Your task to perform on an android device: Contact customer support at Expedia and view How I Can "Book a Flight Using an Airline Credit?""
Image 0: 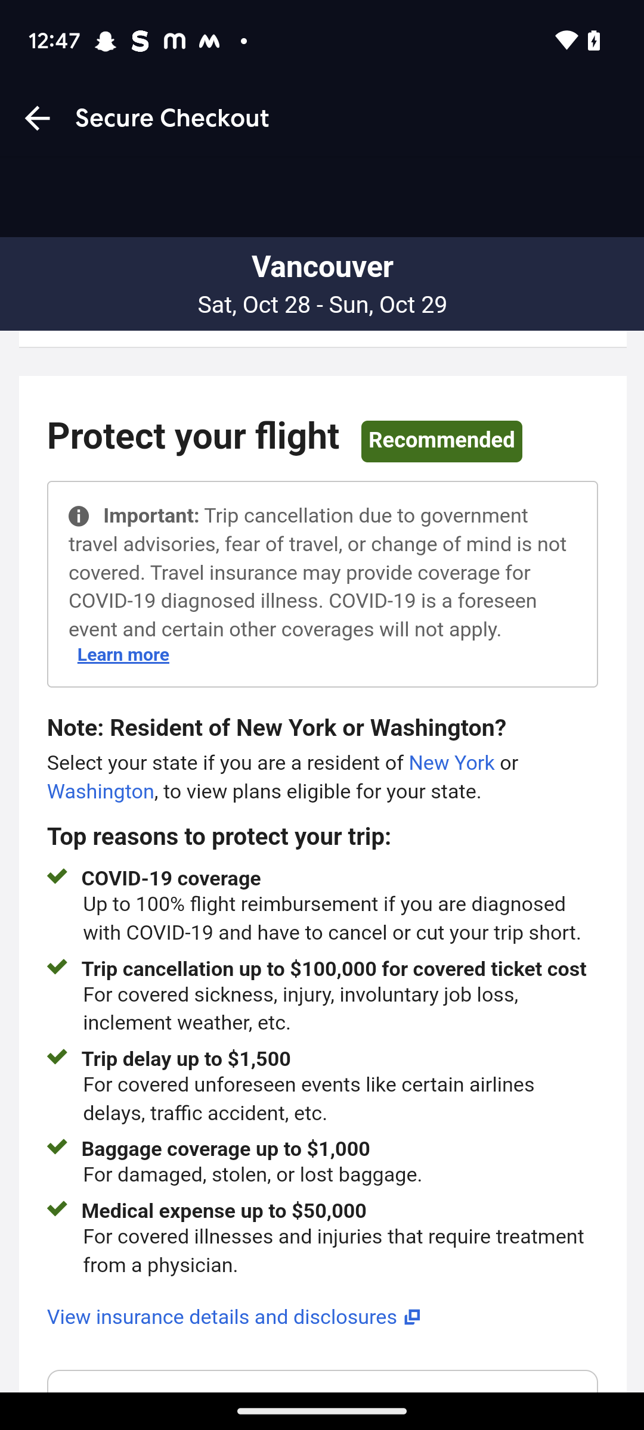
Go back to the previous page.
Step 0: press back button
Image 1: 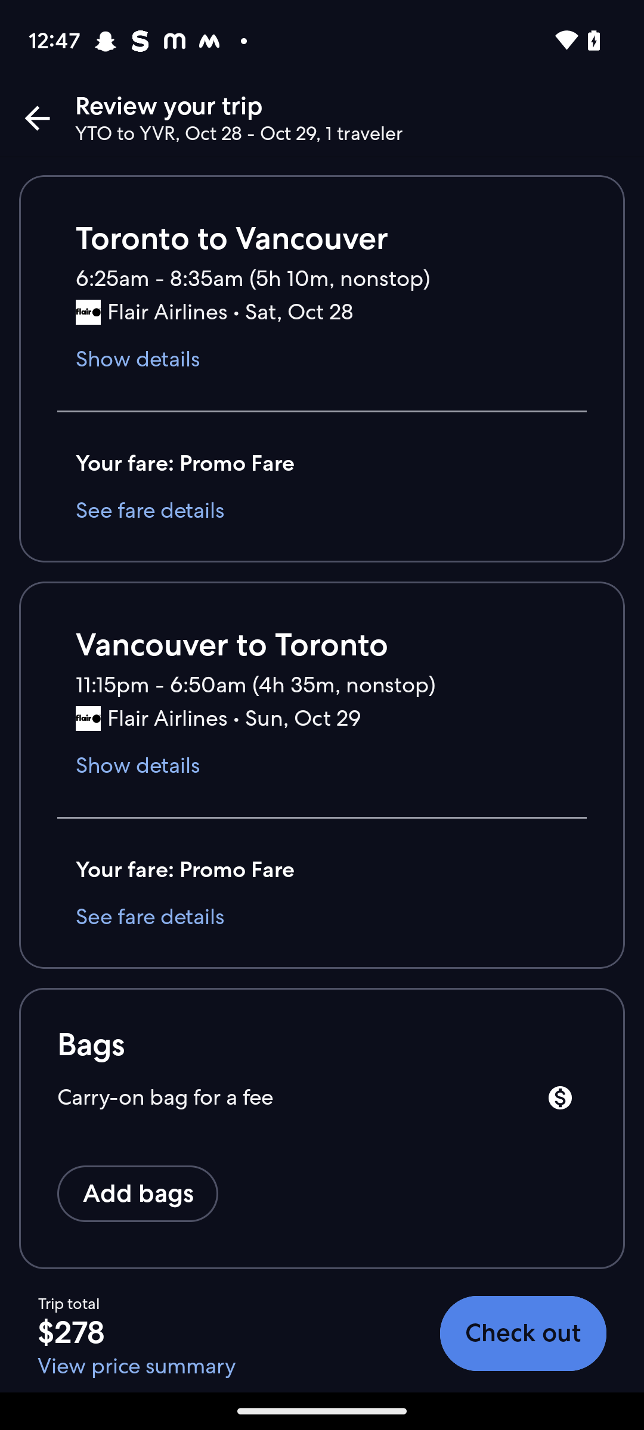
Go back to the previous page.
Step 1: press back button
Image 3: 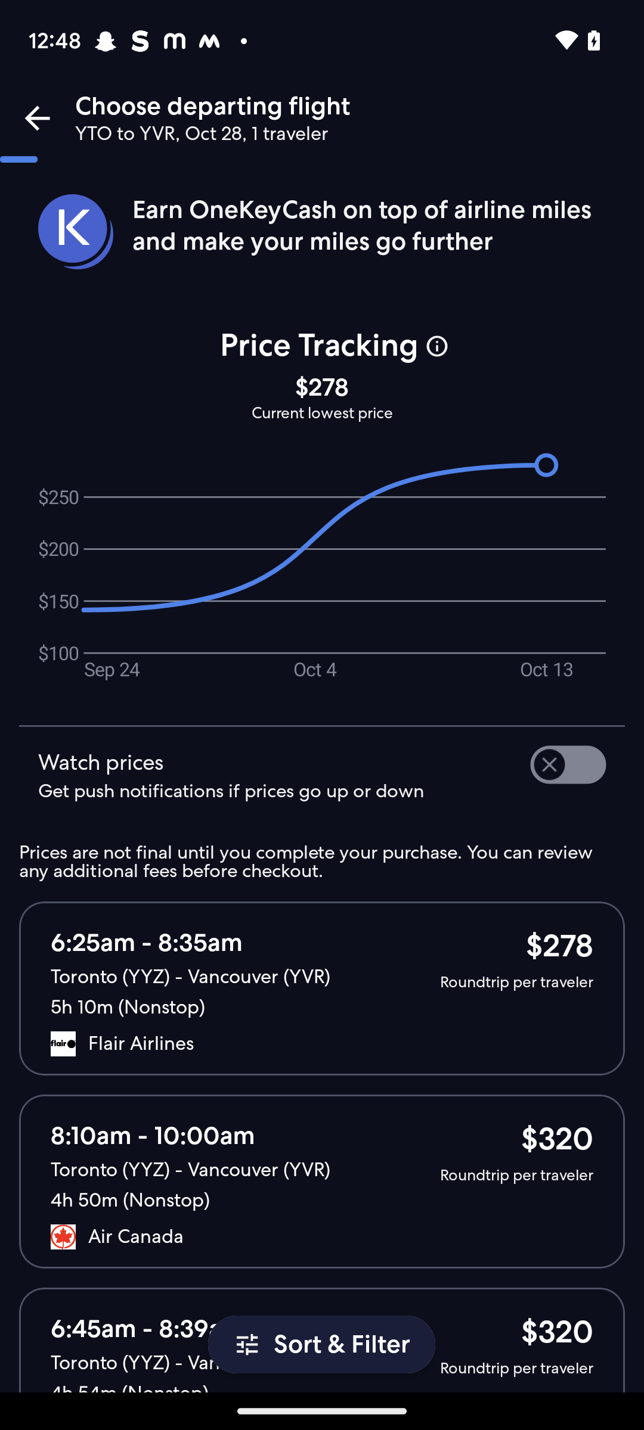
Go back to the previous page.
Step 3: press back button
Image 4: 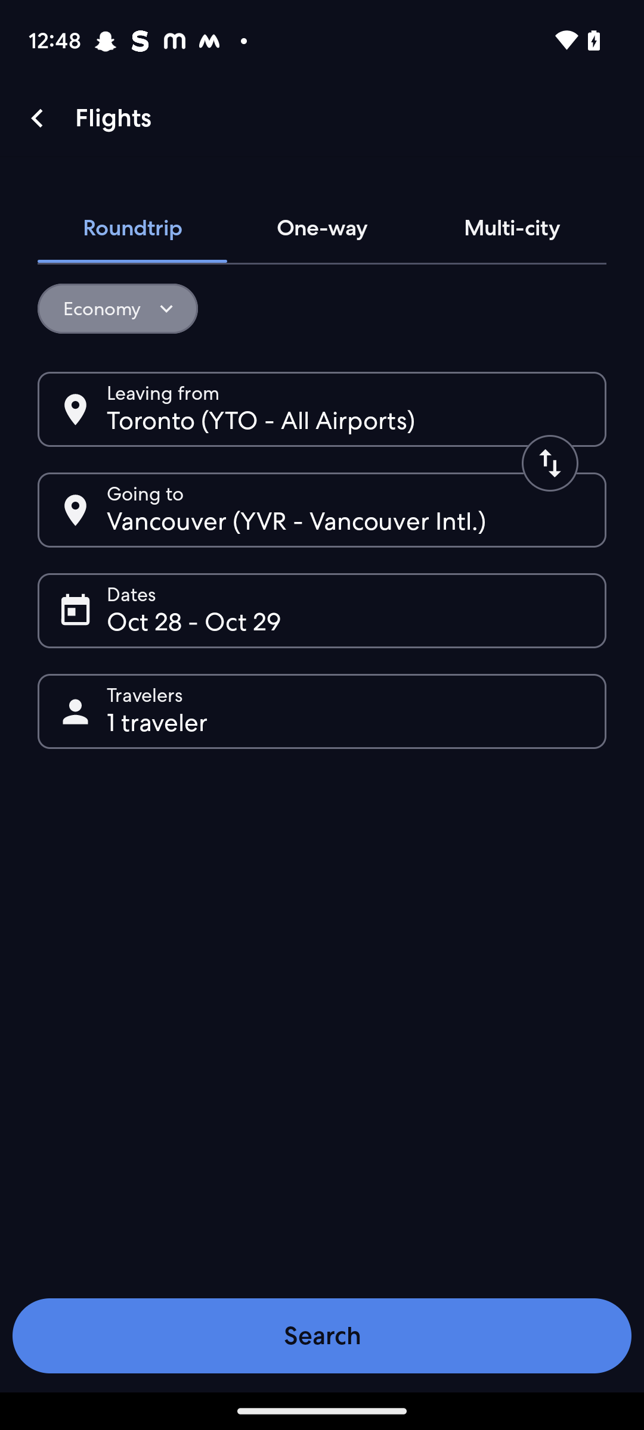
Go back to the previous page.
Step 4: press back button
Image 5: 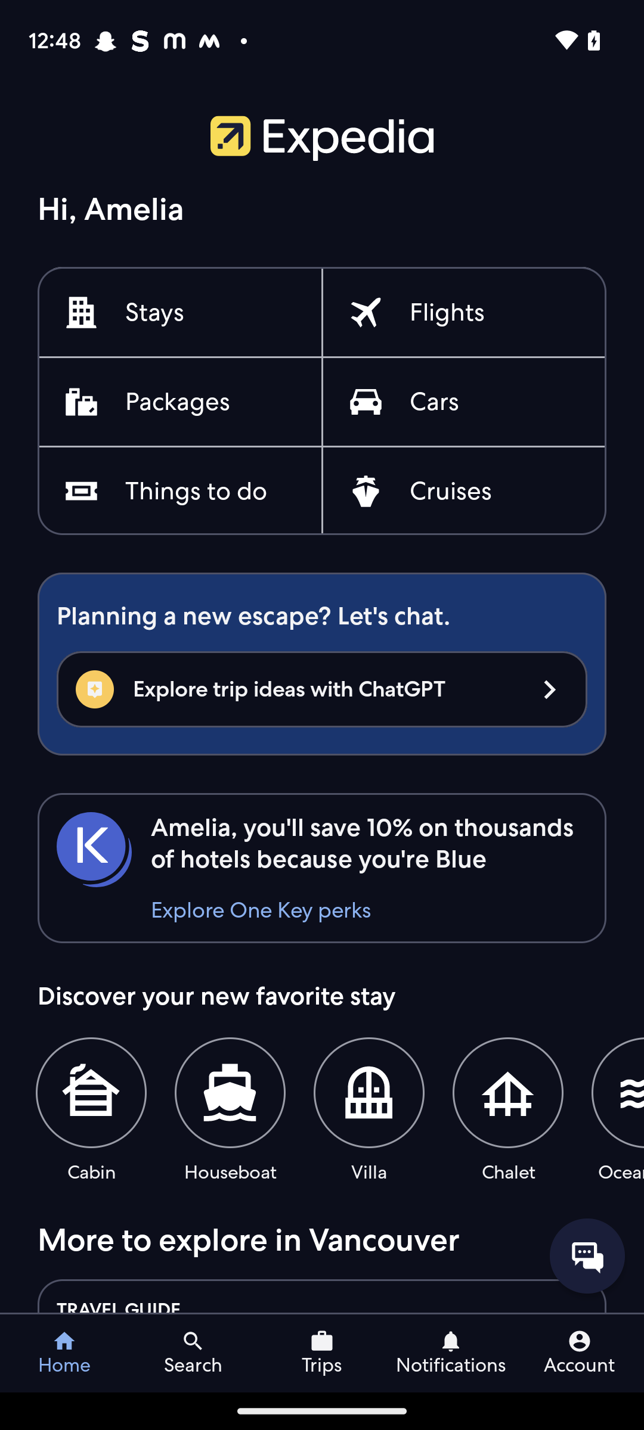
Click on the Account tab at the bottom right corner of the screen.
Step 5: click (579, 1353)
Image 6: 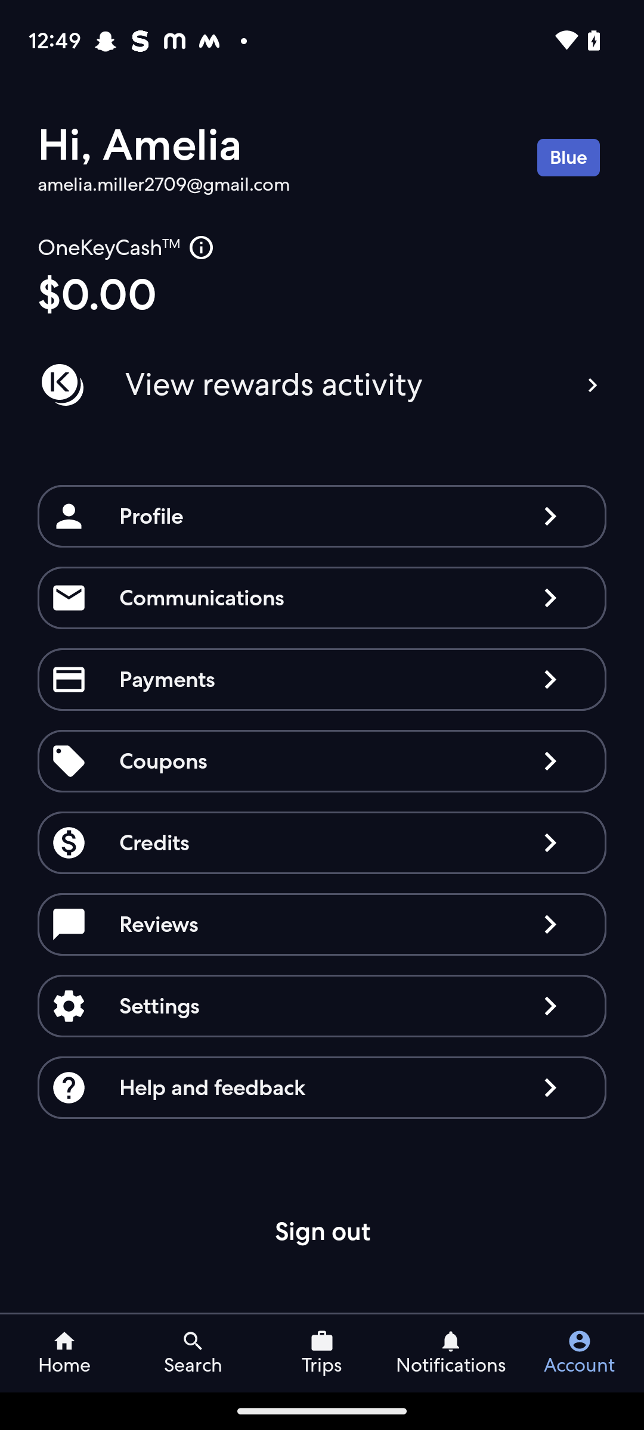
Click on the last Tab Help and feedback.
Step 6: click (228, 1088)
Image 7: 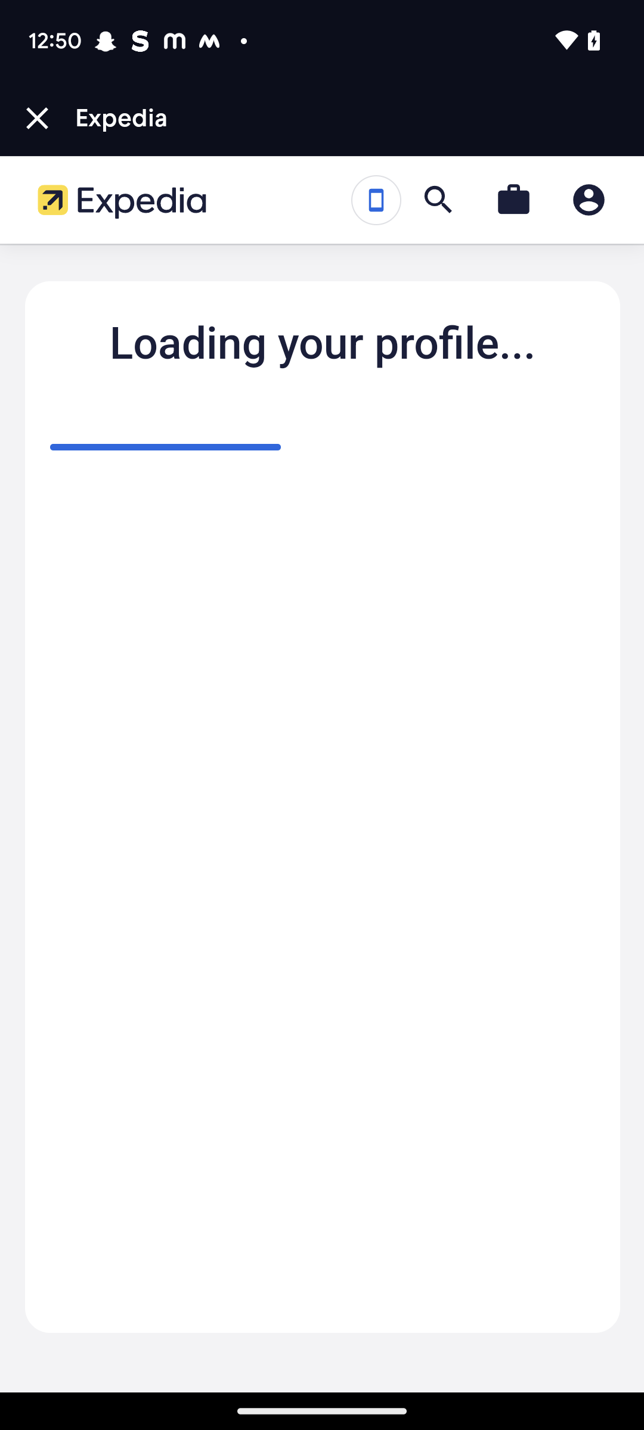
Click on the last Tab Help and feedback.
Step 7: wait
Image 8: 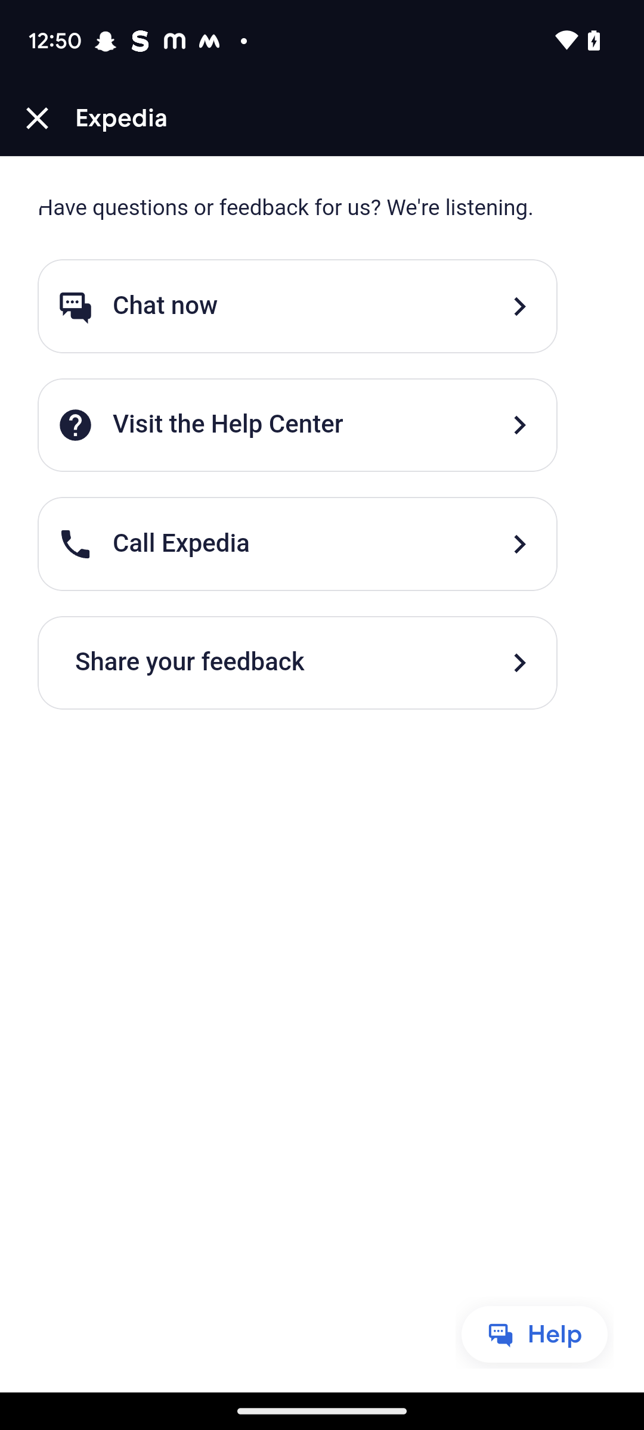
Click on the "Visit the Help Center" tab.
Step 8: click (298, 424)
Image 9: 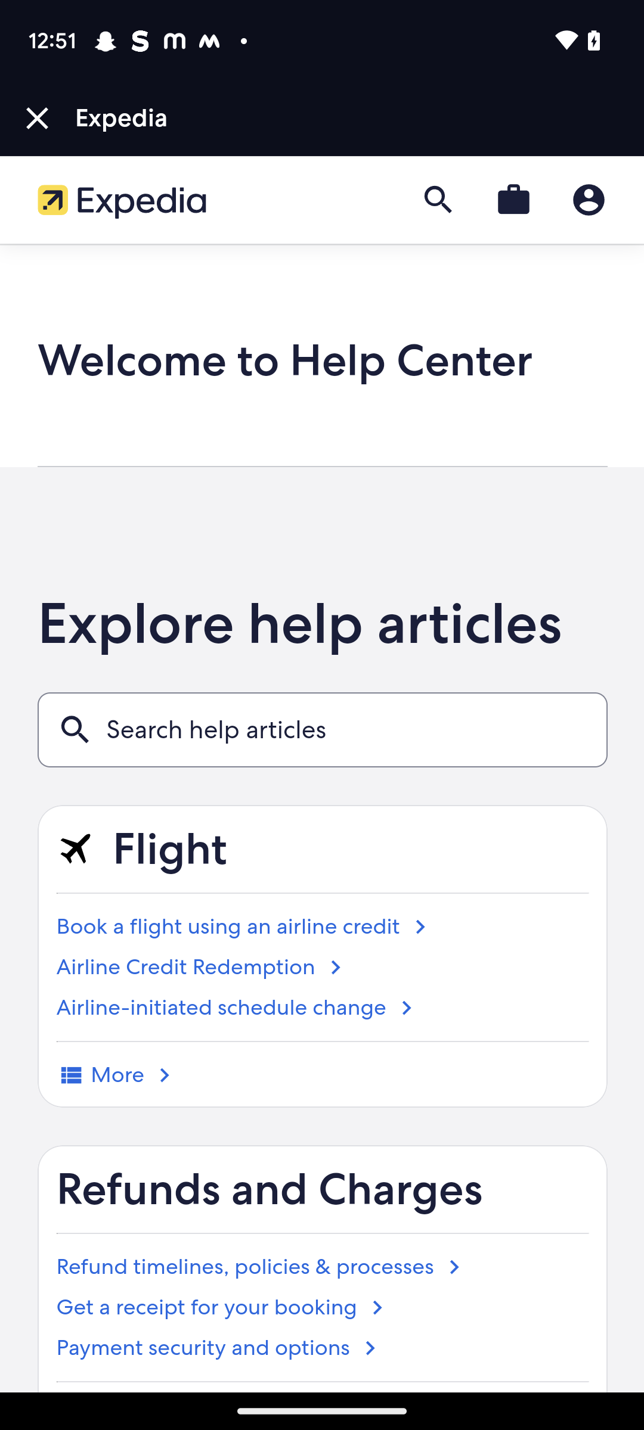
 click on the tab "Book a Flight Using an Airline Credit".
Step 9: click (321, 927)
Image 10: 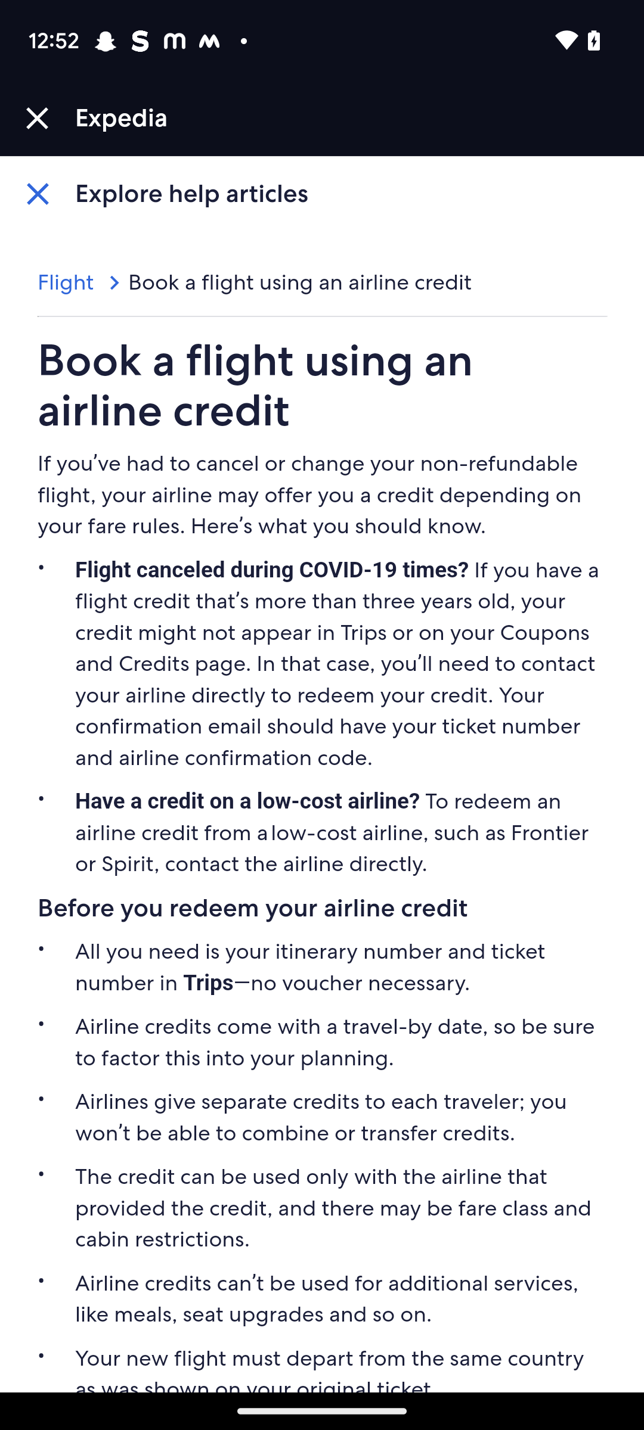
Scroll down.
Step 10: scroll down
Image 11: 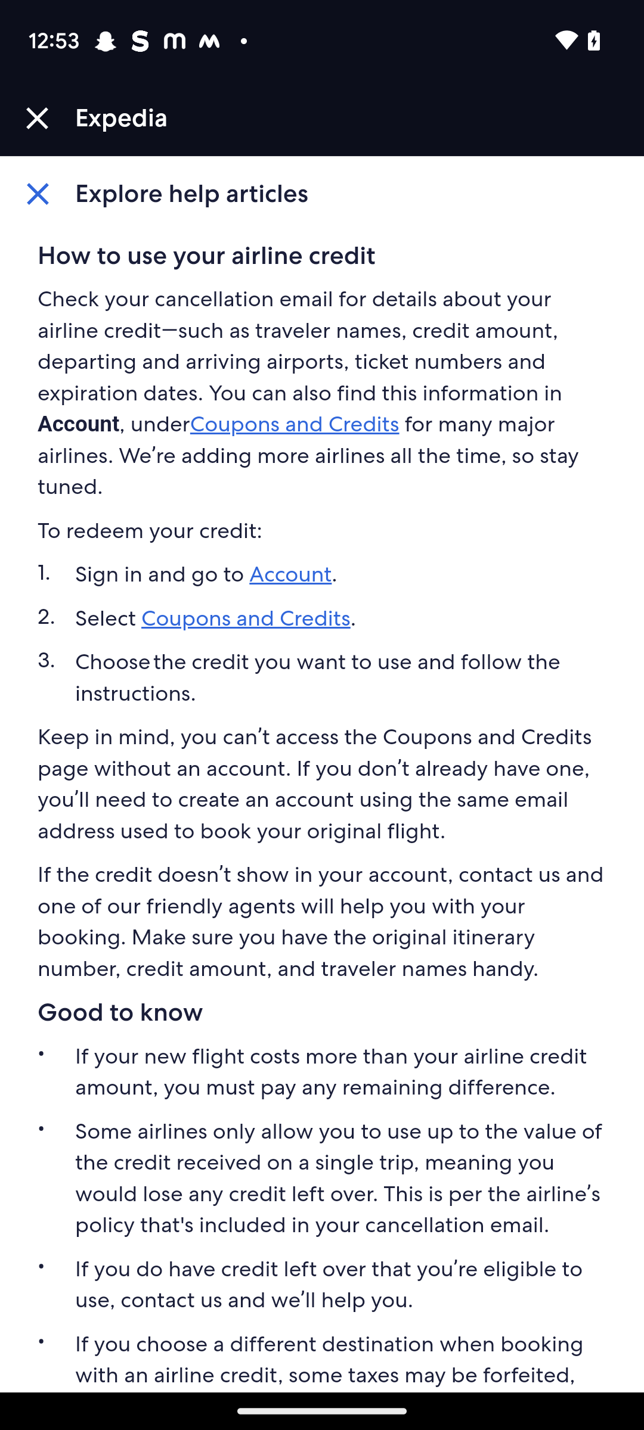
Scroll down.
Step 11: scroll down
Image 12: 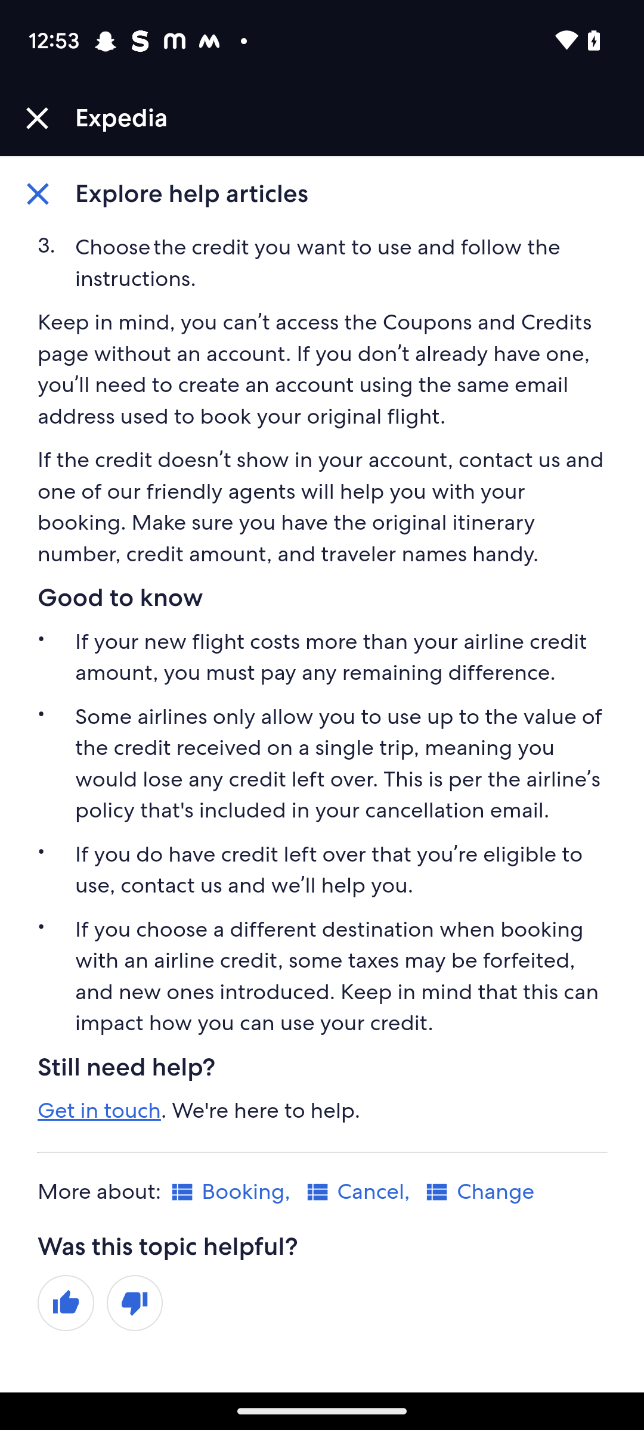
Scroll down.
Step 12: scroll down